Your task to perform on an android device: Go to the SideChef app and unfollow the Kraut Source Recipe Creator.
Image 0: 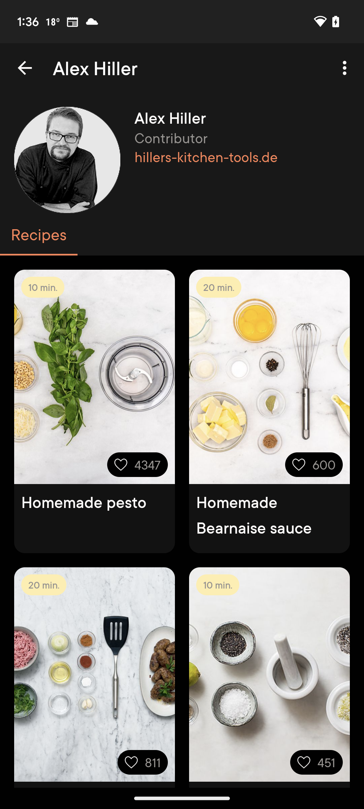
Open SideChef app
Step 0: open app "SideChef"